Your task to perform on an android device: Since my current camera is broken, I want to use the Flipkart app to get a new one for my photography.
Image 1: 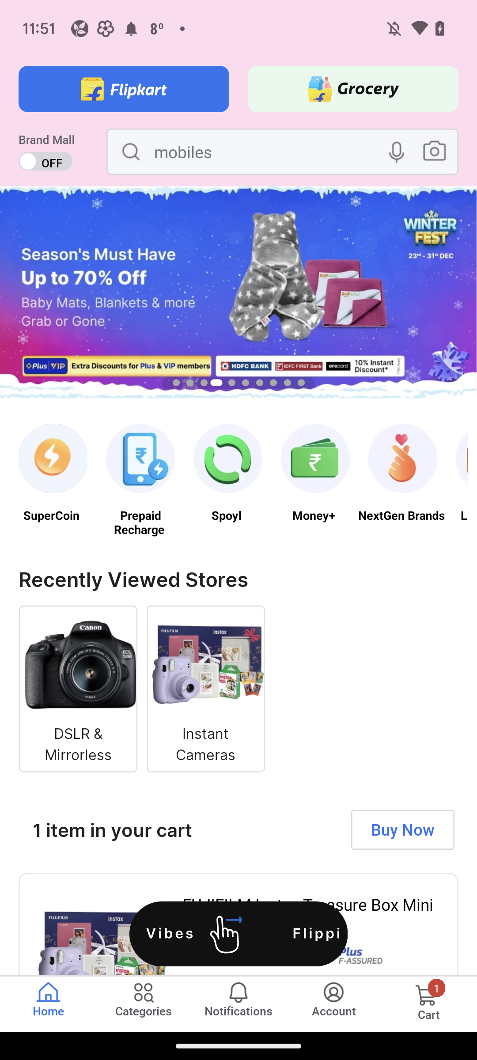
Click on the search bar at the top left corner of the screen
Step 1: click (183, 157)
Image 2: 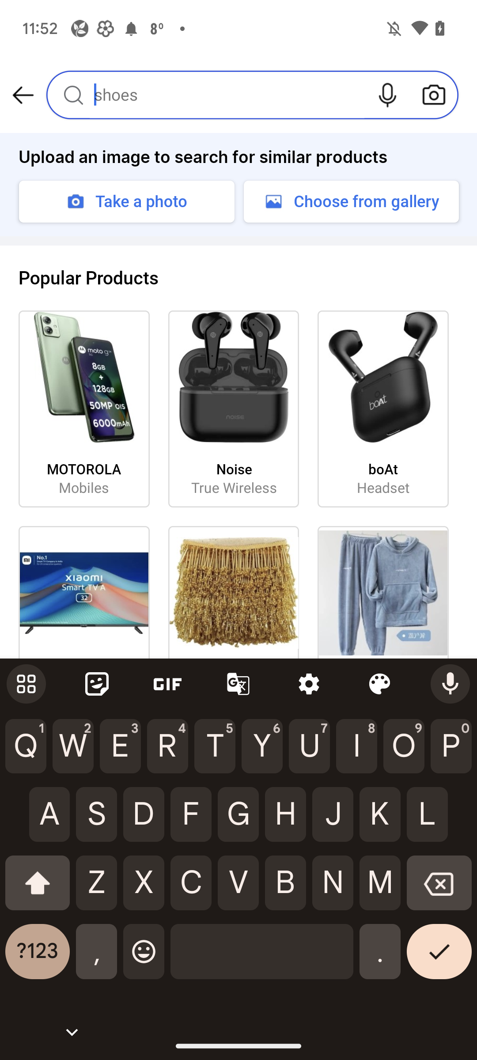
Search for Camera
Step 2: type "Camera"
Image 3: 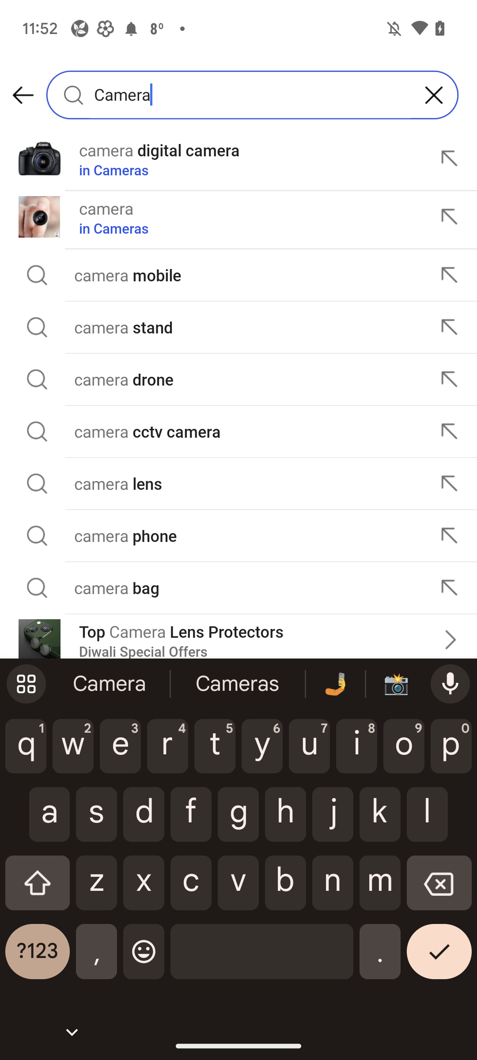
Click on the search bar at the bottom of right corner 
Step 3: click (439, 958)